Your task to perform on an android device: Read the reviews for Humanrace Samba black Shoes in the Adidas app
Image 0: 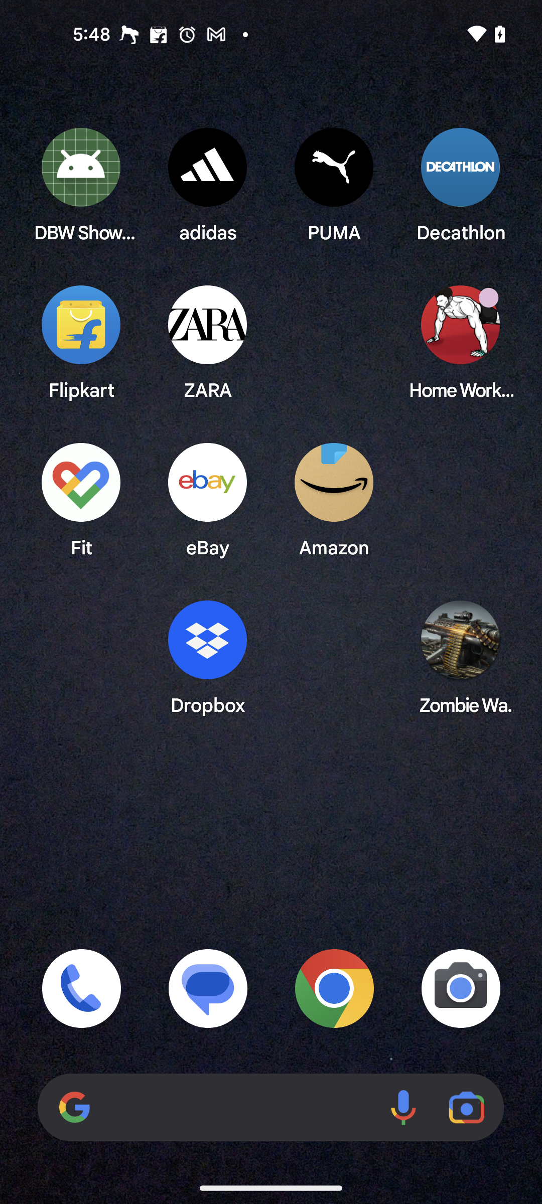
open the Adidas app
Step 0: open app "adidas"
Image 1: 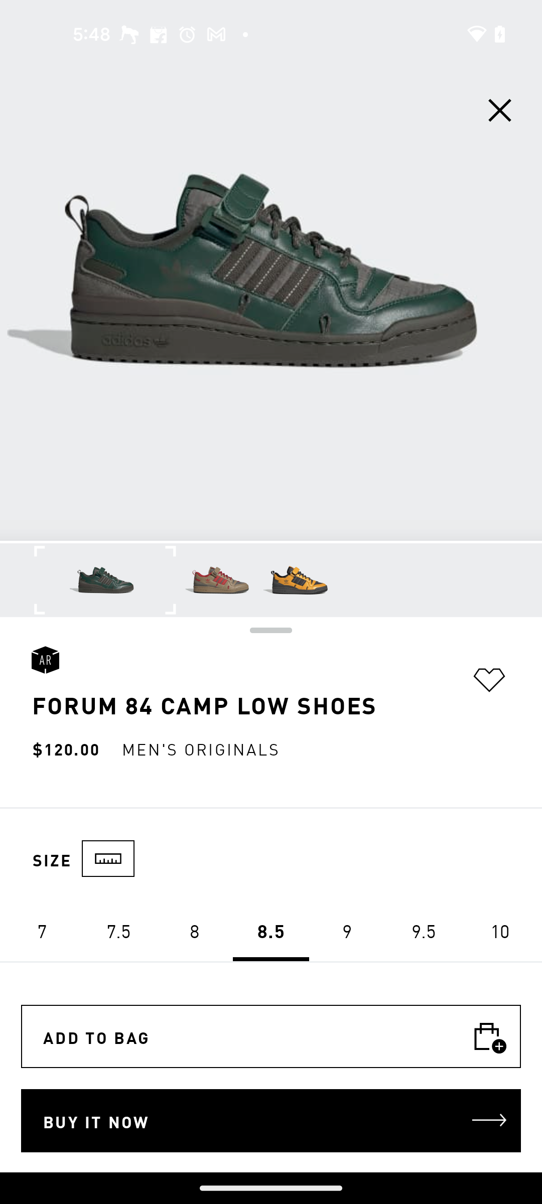
Scroll up for the review tab
Step 1: scroll down
Image 2: 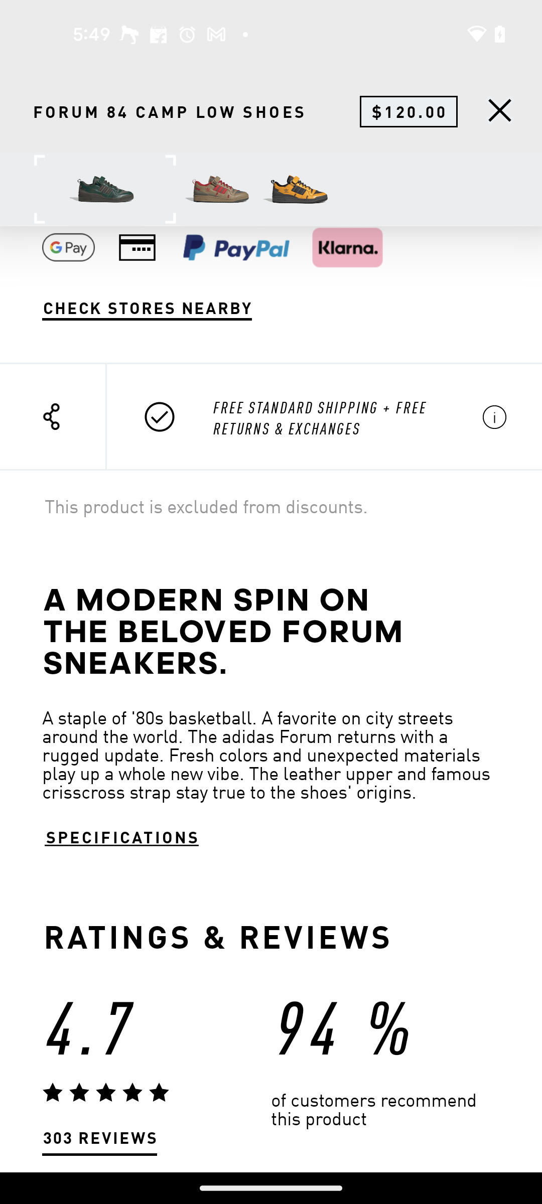
Scroll up for the review tab
Step 2: scroll down
Image 3: 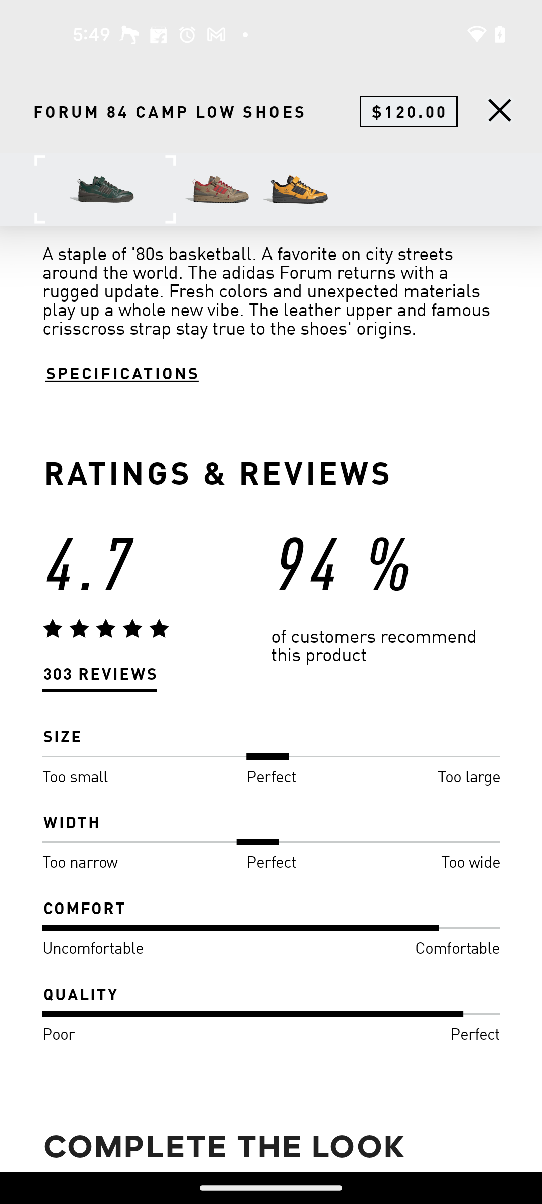
Click on the 303 REVIEWS button
Step 3: click (99, 675)
Image 5: 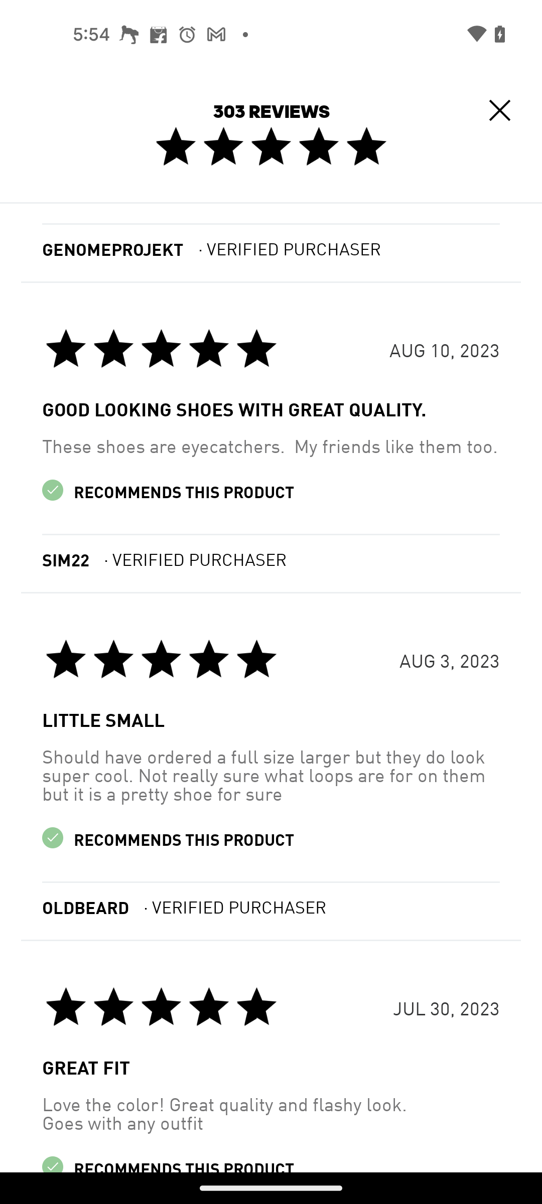
Scroll up for more reviews
Step 5: scroll down
Image 6: 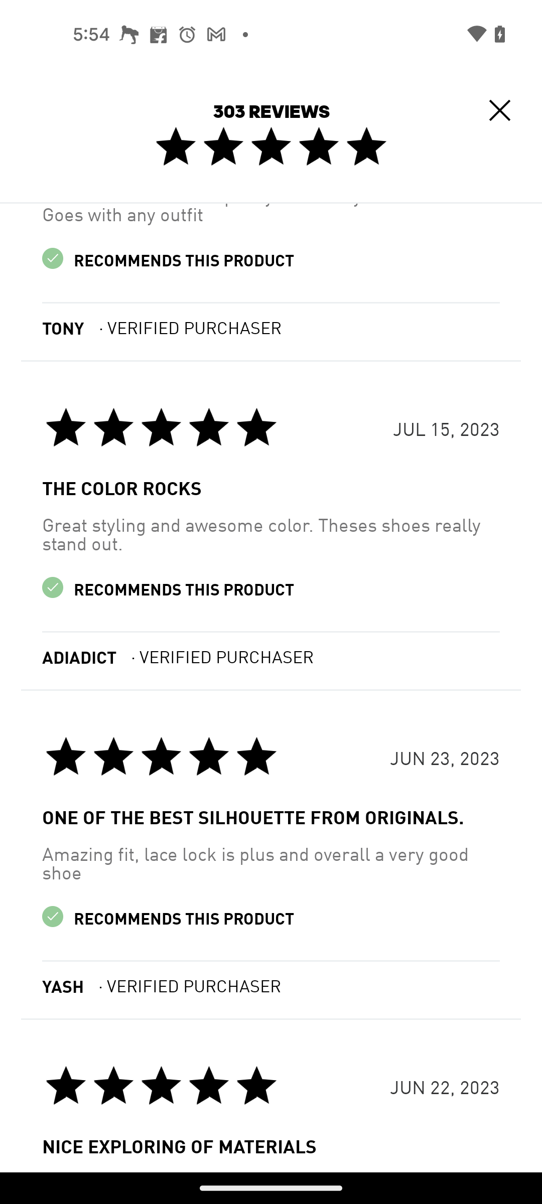
Scroll up for more reviews
Step 6: scroll down